Your task to perform on an android device: Open the Insight Timer app, Play 3 minutes "Relax your Mind" audio in sleep mode
Image 0: 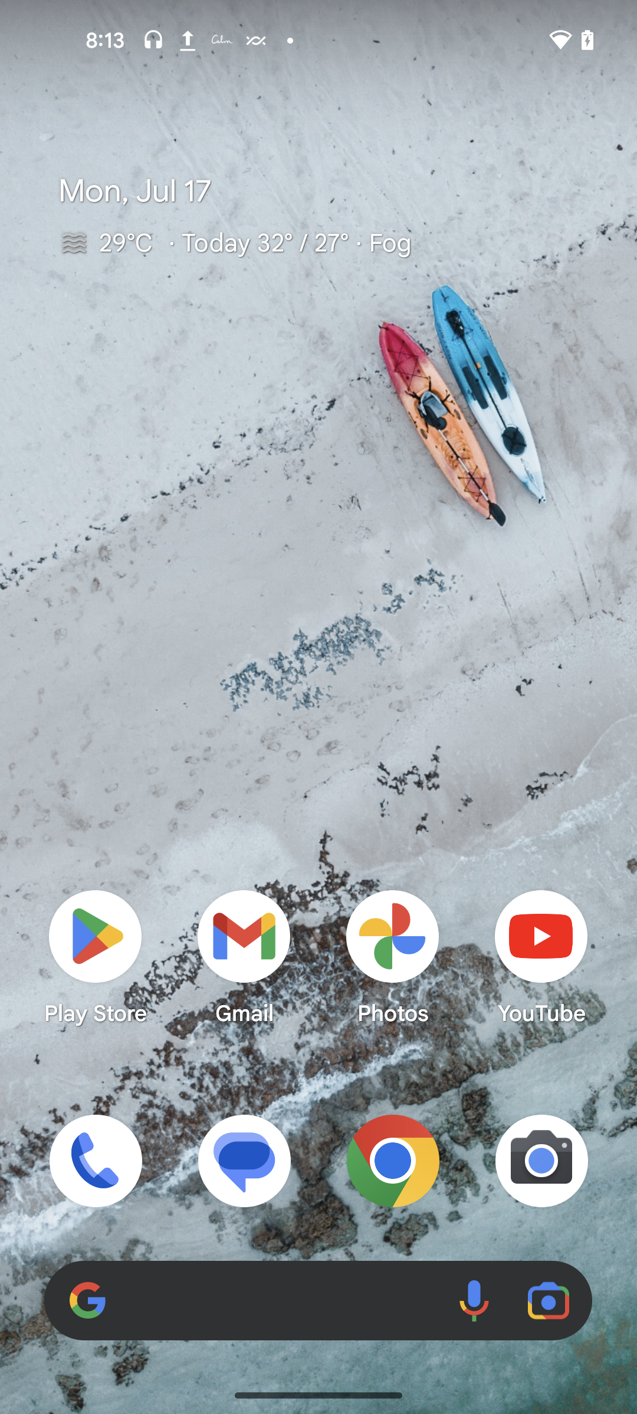
Open the Insight Timer app
Step 0: open app "Insight Timer"
Image 1: 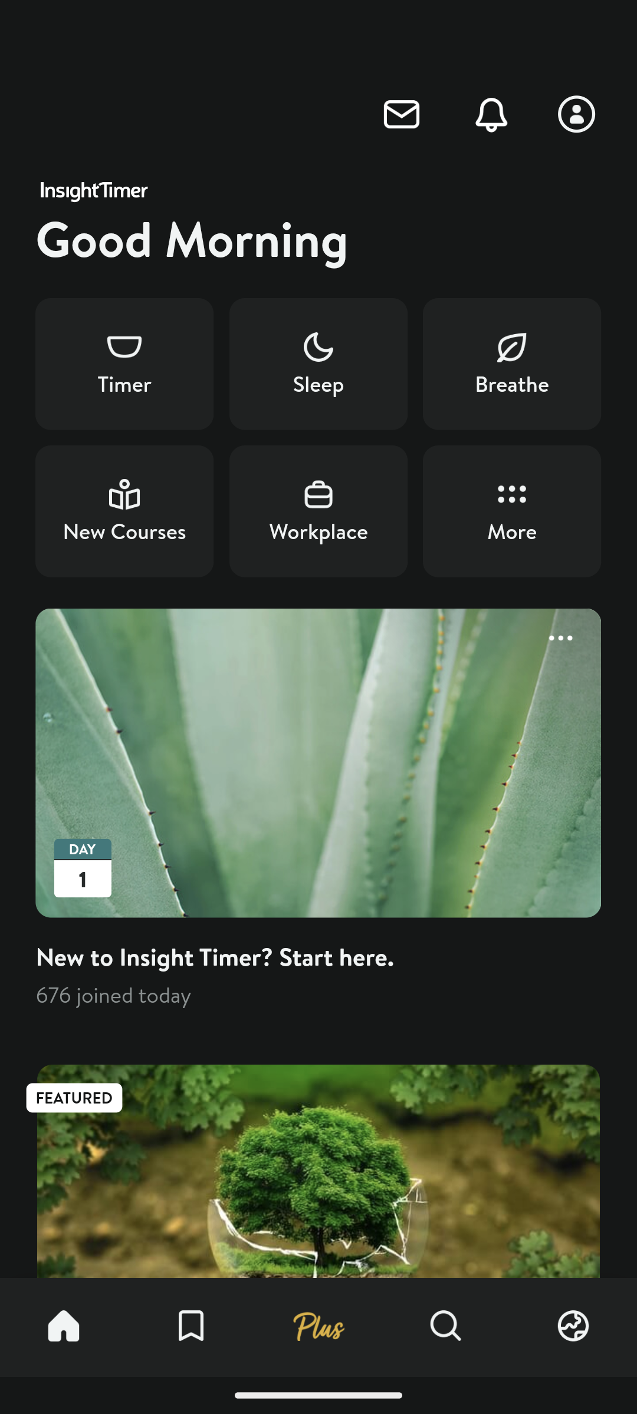
Click on the Sleep mode
Step 1: click (318, 364)
Image 2: 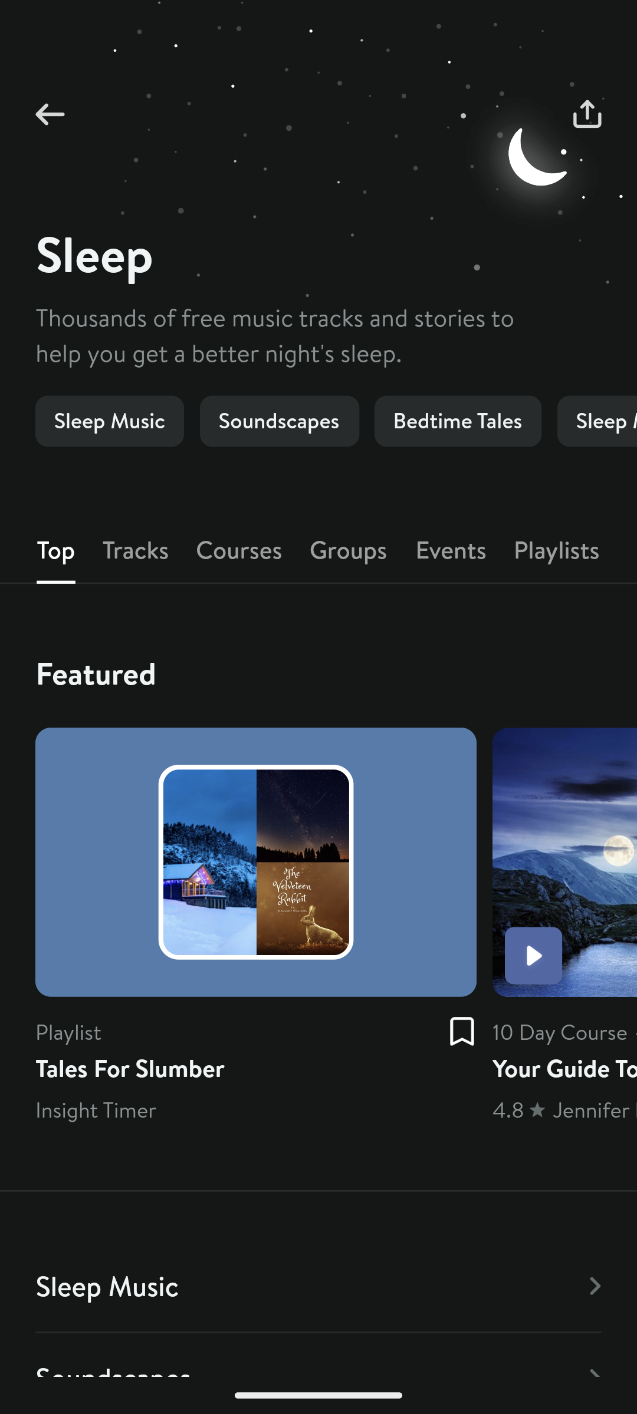
Click on the Sleep Music in Sleep filter bar
Step 2: click (110, 421)
Image 3: 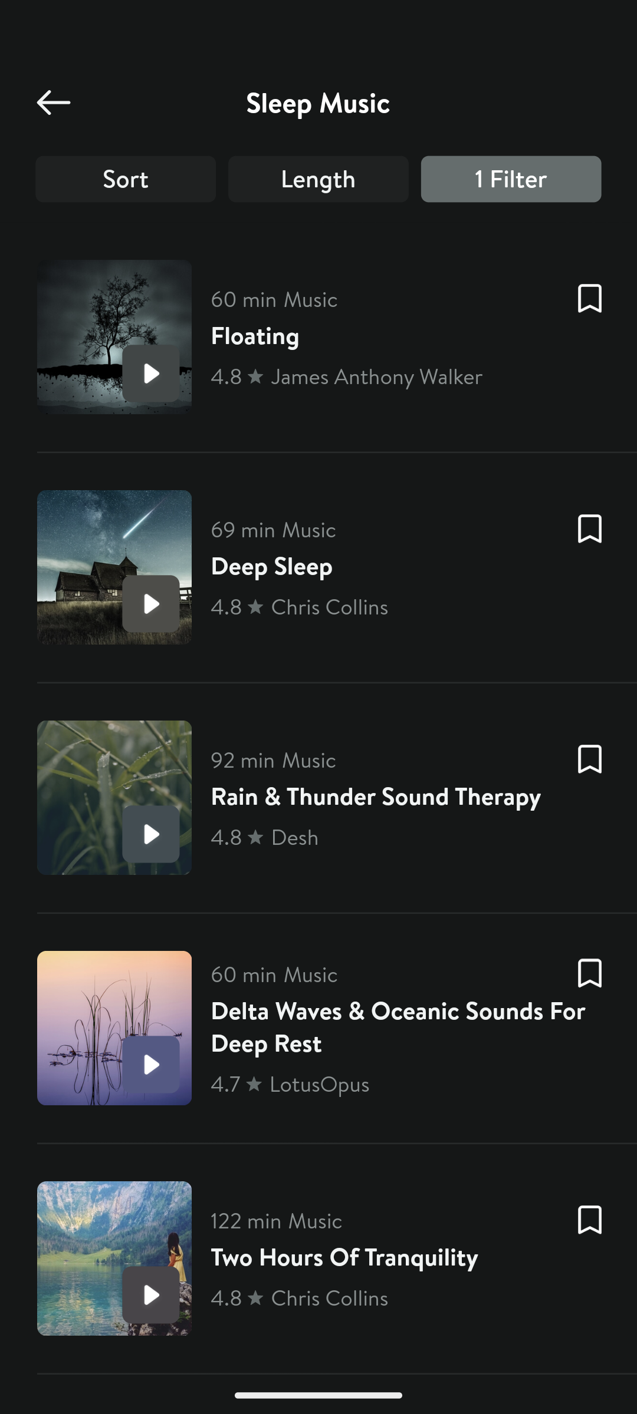
Click on the Length filter in Sleep Music section
Step 3: click (318, 179)
Image 4: 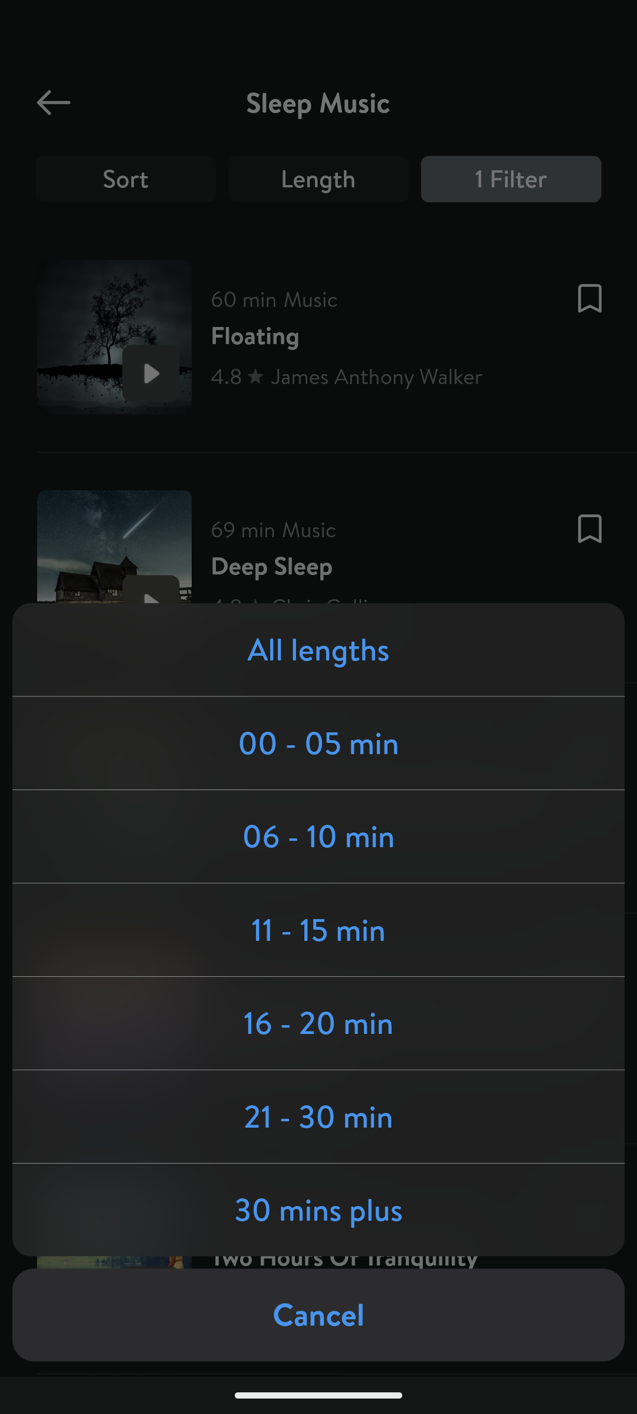
Click on the 00-05 filter
Step 4: click (318, 743)
Image 6: 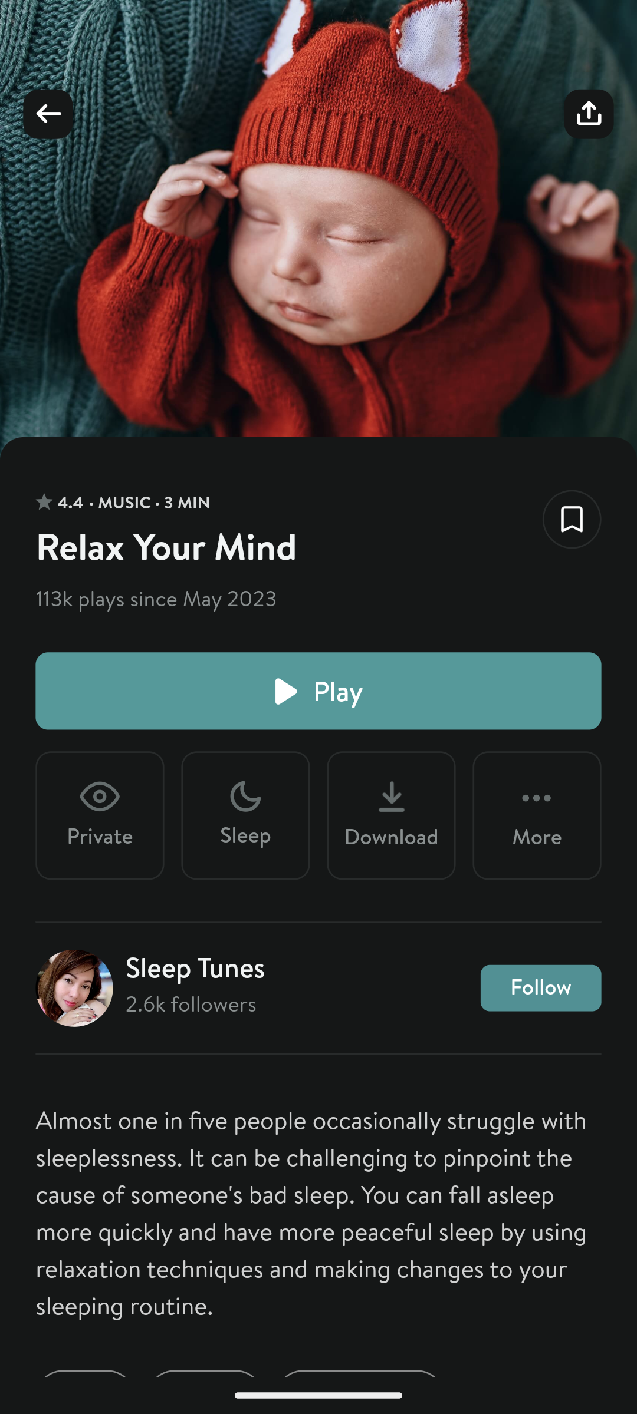
Click on the Play button
Step 6: click (318, 691)